Your task to perform on an android device: Open Moovit app, find Location from Model Town to Delhi Gate and Get the directions in Bus mode
Image 0: 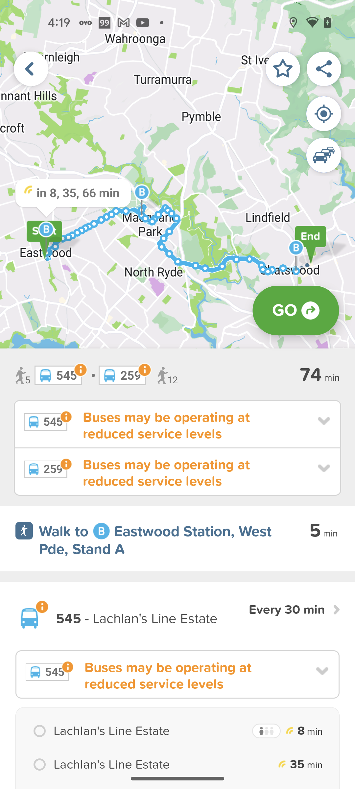
Open Moovit App
Step 0: open app "Moovit"
Image 1: 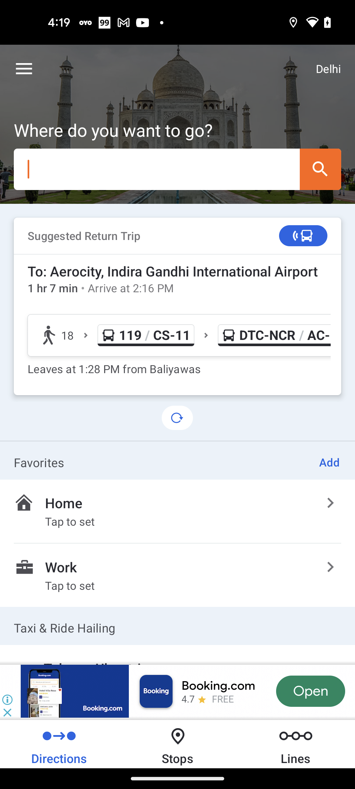
Click on the search bar
Step 1: click (177, 169)
Image 2: 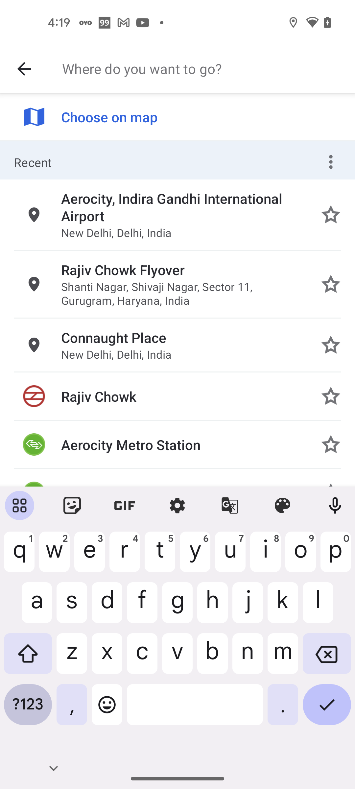
Search for the ending point as Delhi gate
Step 2: type "Delhi Gate"
Image 3: 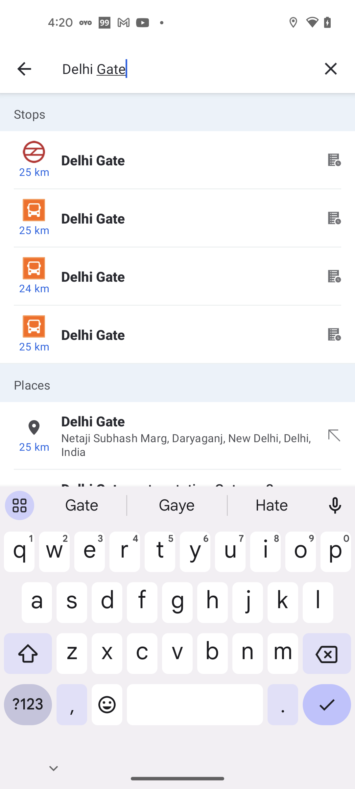
Select the first search result in places
Step 3: click (187, 444)
Image 4: 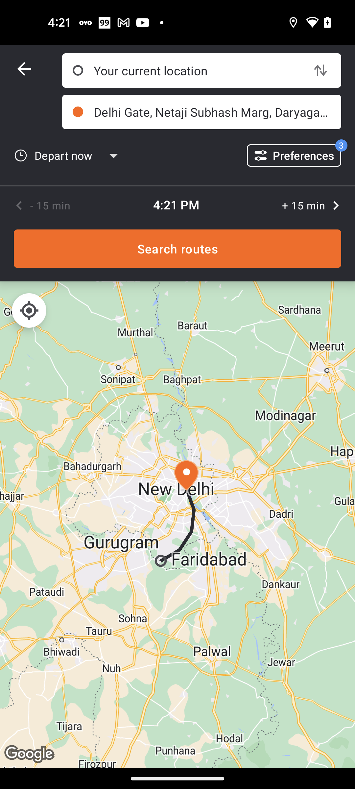
Search for the starting point as Model Town
Step 4: wait
Image 5: 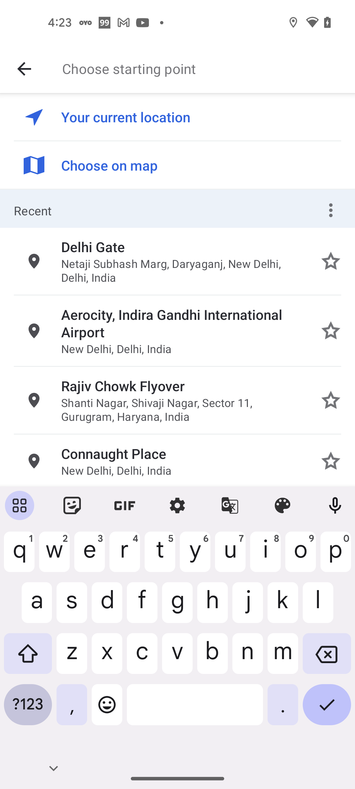
Search for the starting point as Model Town
Step 5: type "Model Town"
Image 6: 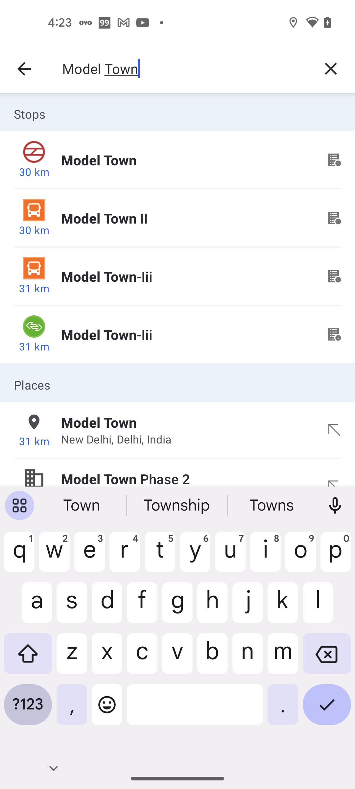
Select the first search result in places
Step 6: click (187, 422)
Image 7: 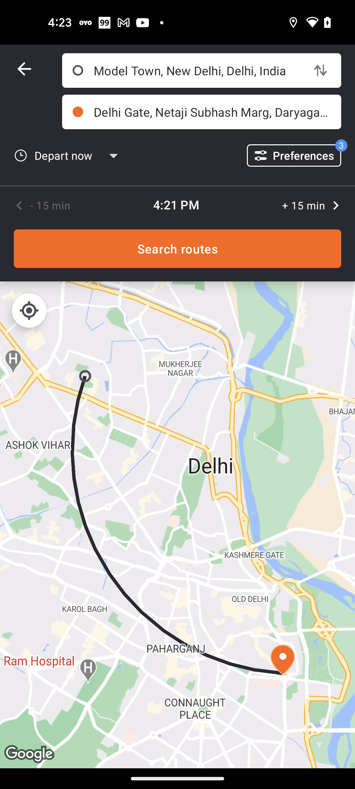
Click on the Search routes button
Step 7: click (177, 249)
Image 8: 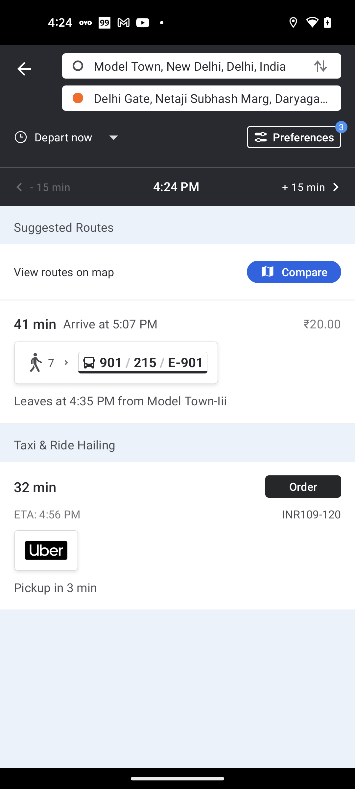
Click on the first route option
Step 8: click (177, 362)